Your task to perform on an android device: I want to add this black dress from H & M to my Wishlist. I will buy it later
Image 0: 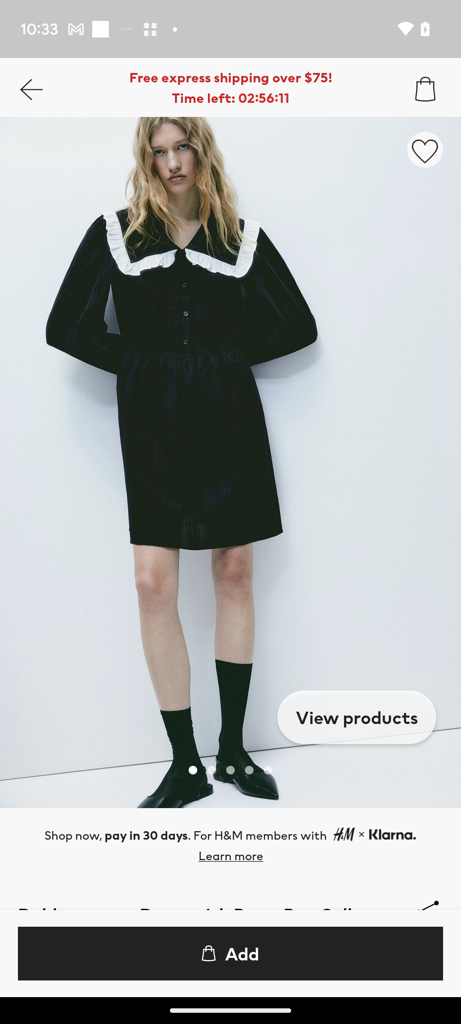
Click on the heart icon 
Step 0: click (425, 152)